Your task to perform on an android device: In the CruiseMapper app, track the status of the Marella Voyager Cruise.
Image 0: 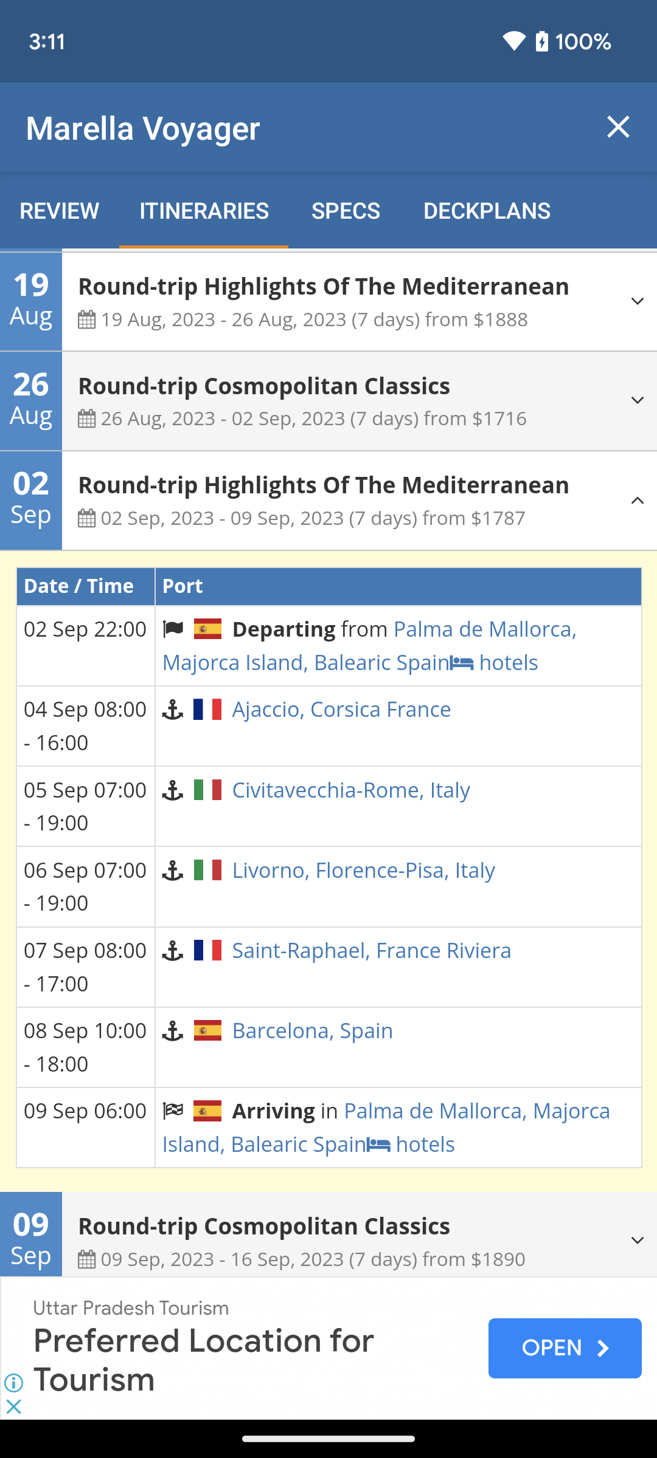
Click on the review option at the top left corner of the screen.
Step 0: click (59, 210)
Image 1: 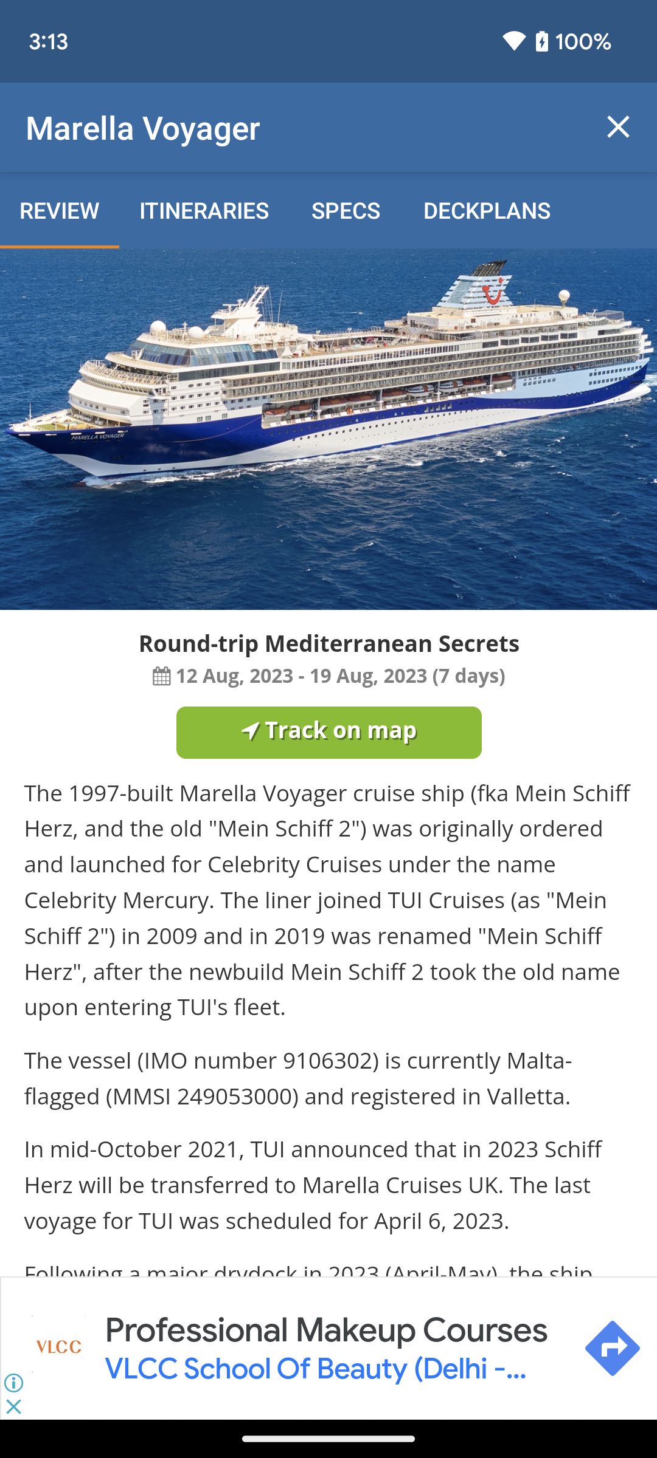
Click on the track on maps option on the screen.
Step 1: click (336, 729)